Your task to perform on an android device: click on the plus icon at the top right of the screen
Image 0: 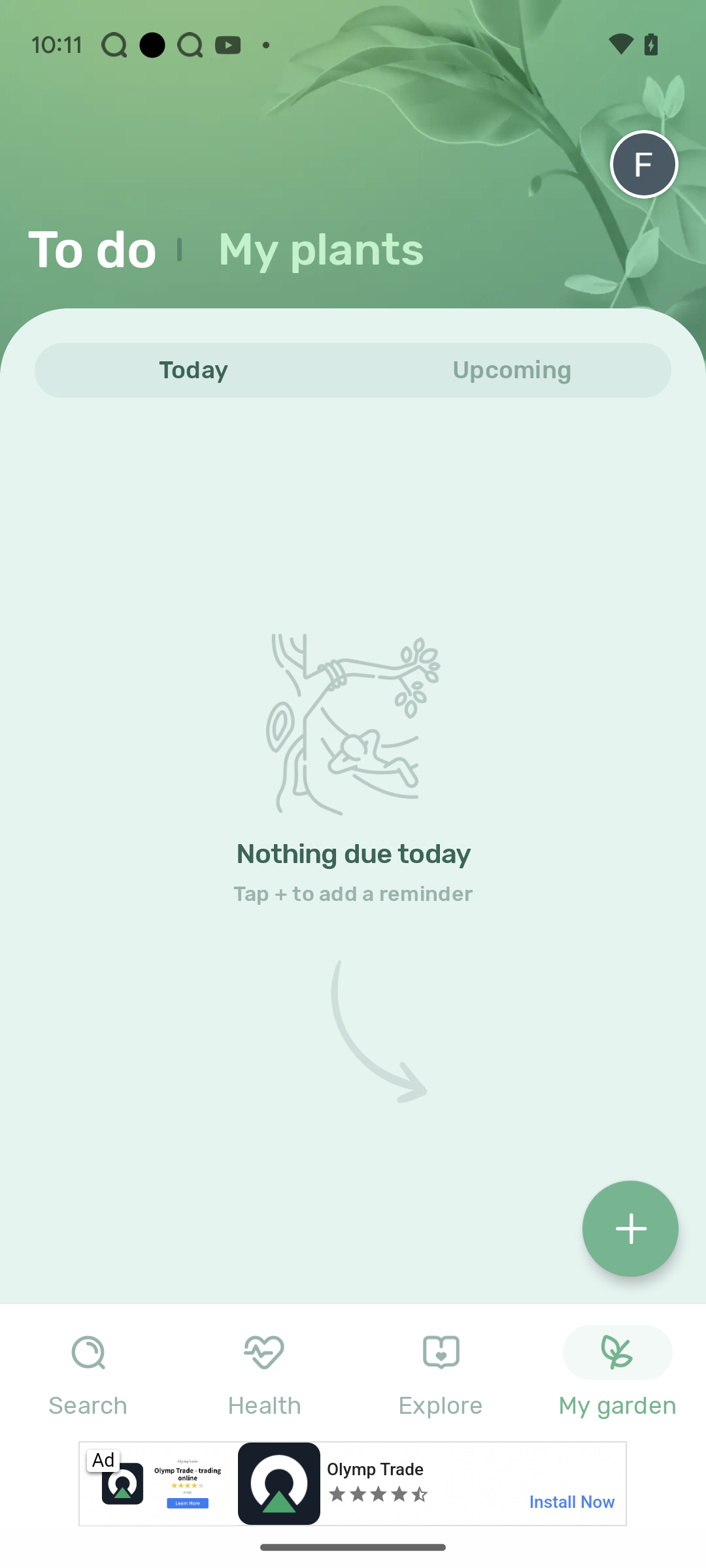
Step 0: click (630, 1228)
Image 1: 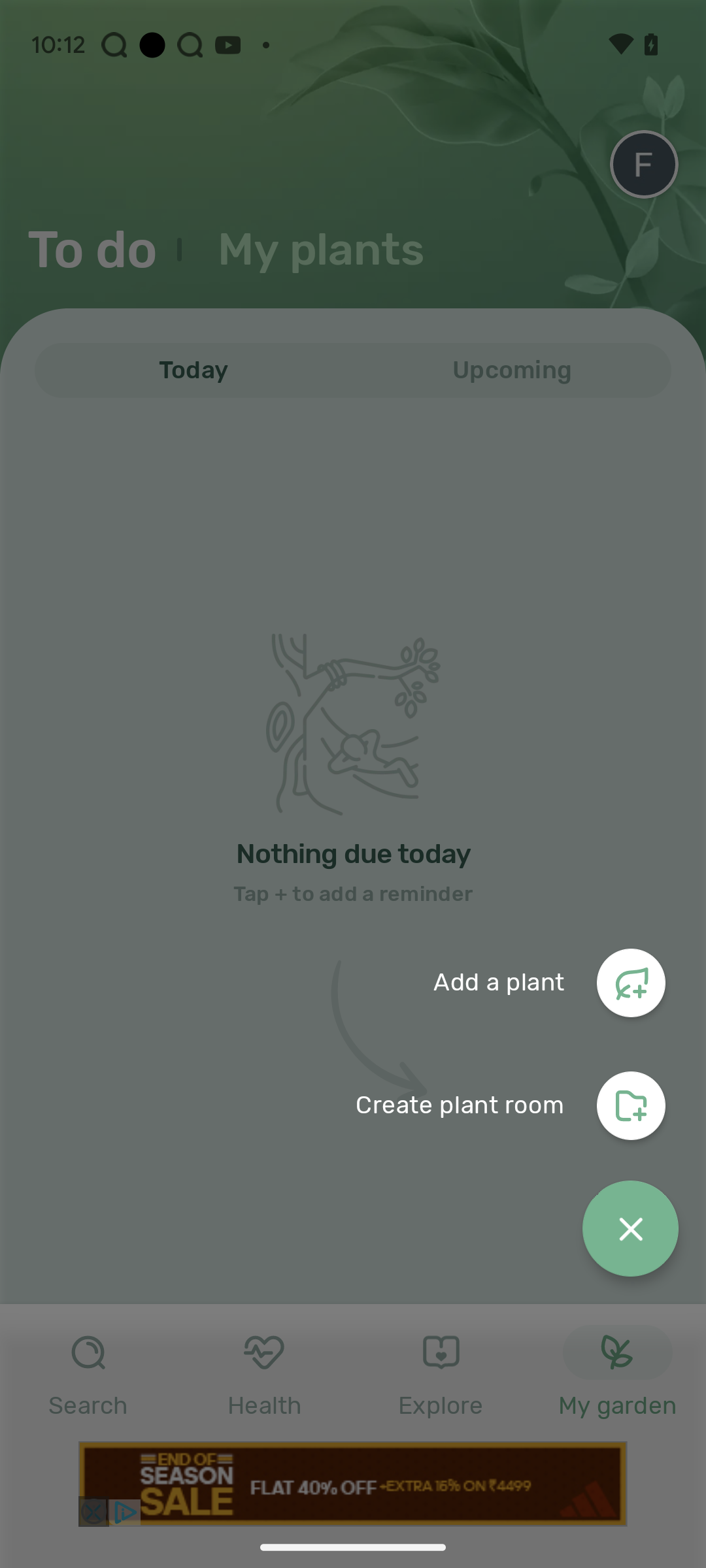
Click on Add a plant tab
Step 1: click (631, 983)
Image 3: 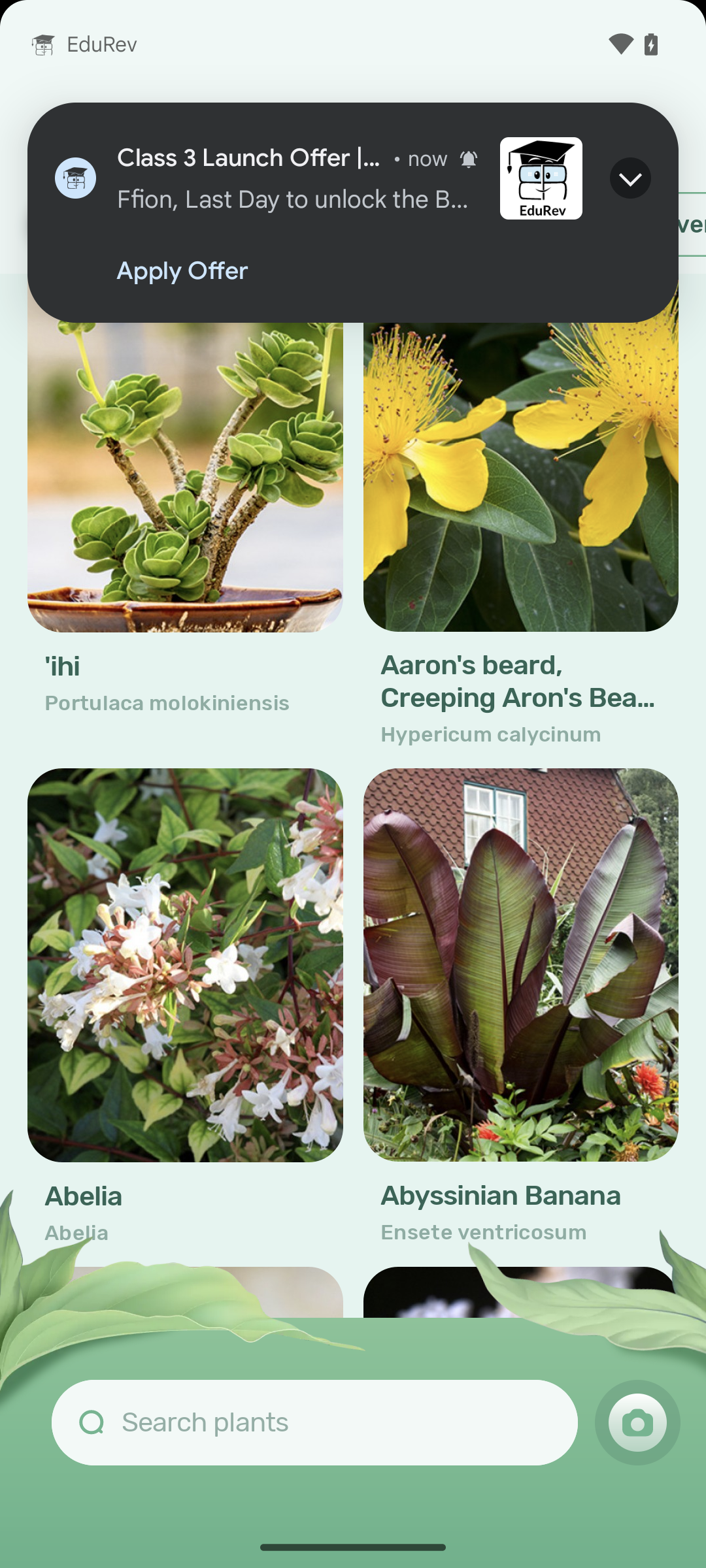
click to add Abelia plant
Step 3: click (185, 964)
Image 4: 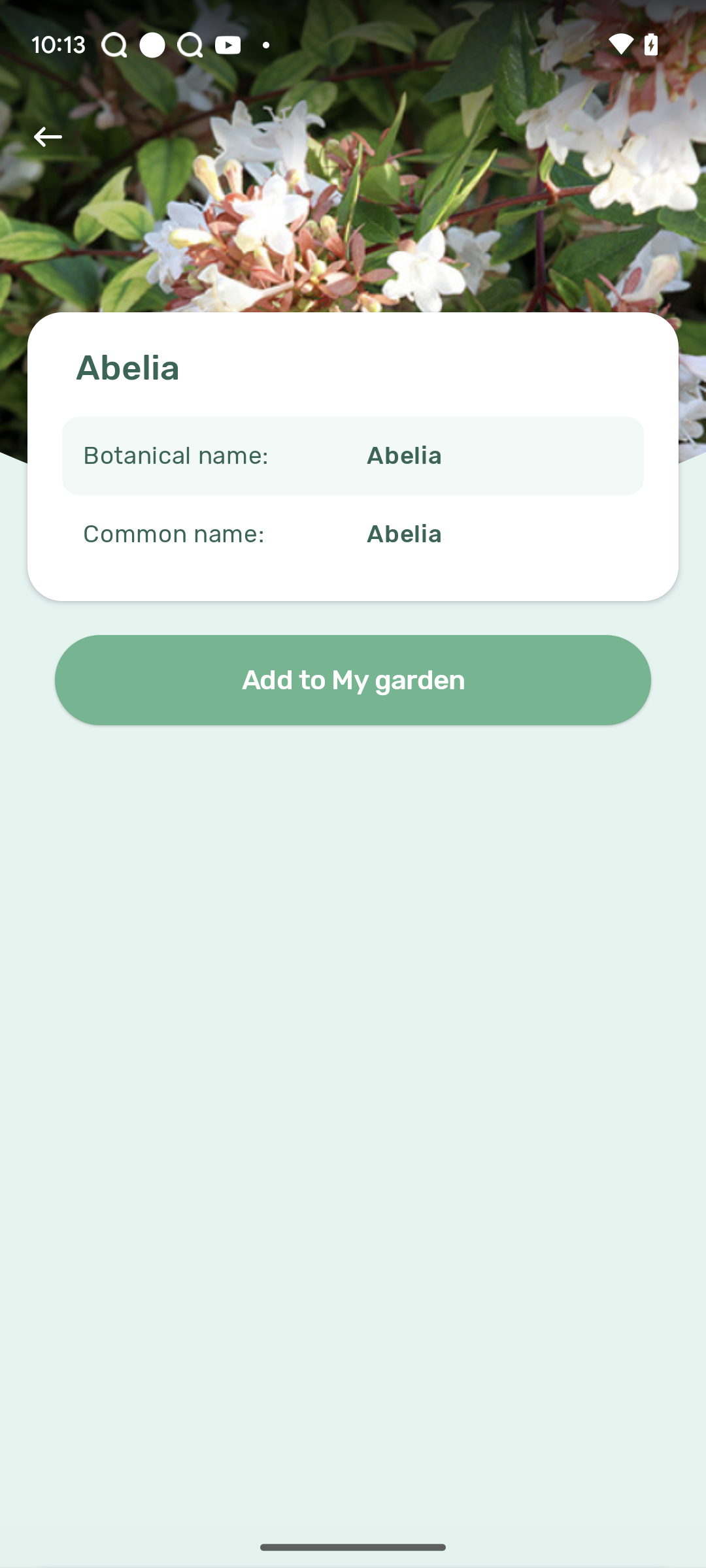
Click on add to my garden
Step 4: click (352, 680)
Image 5: 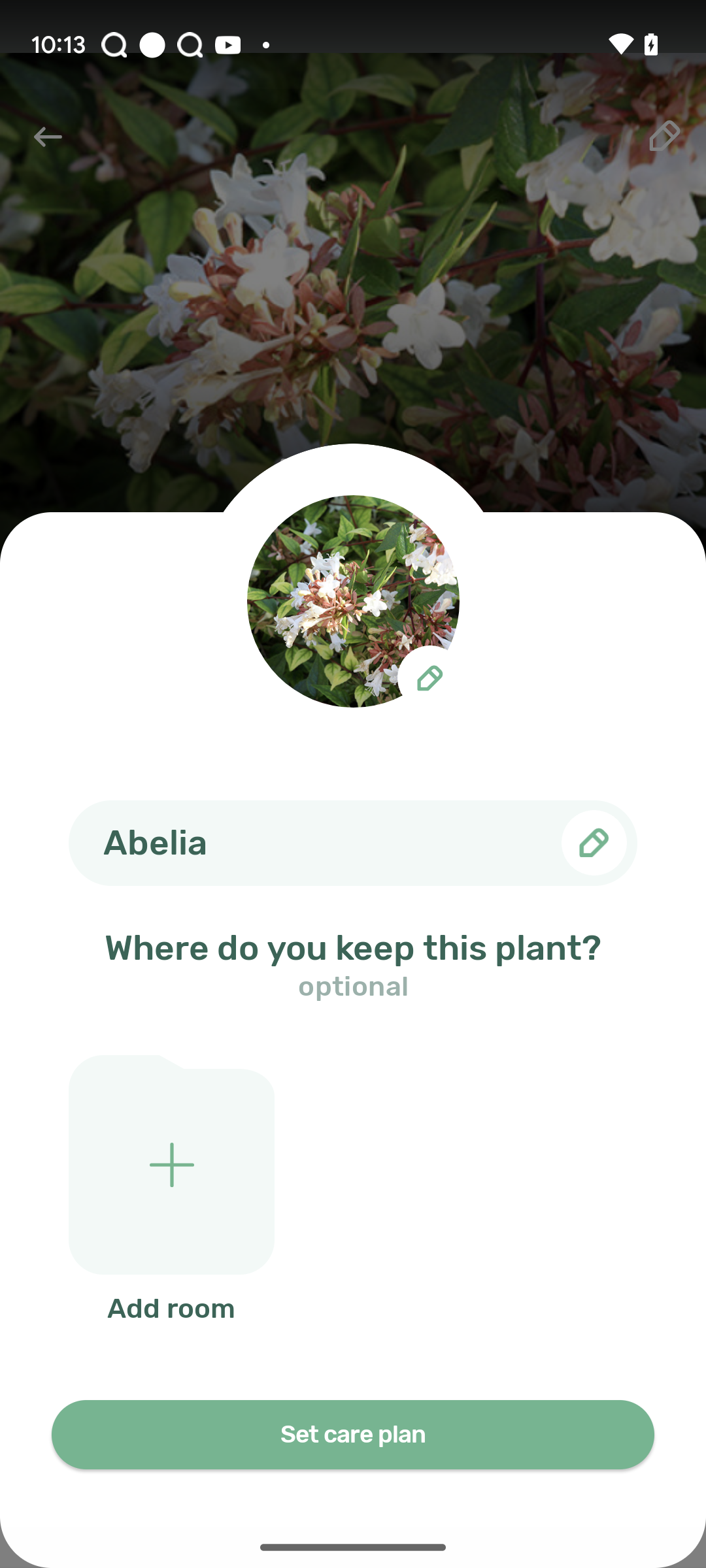
click on set care plan
Step 5: click (353, 1435)
Image 6: 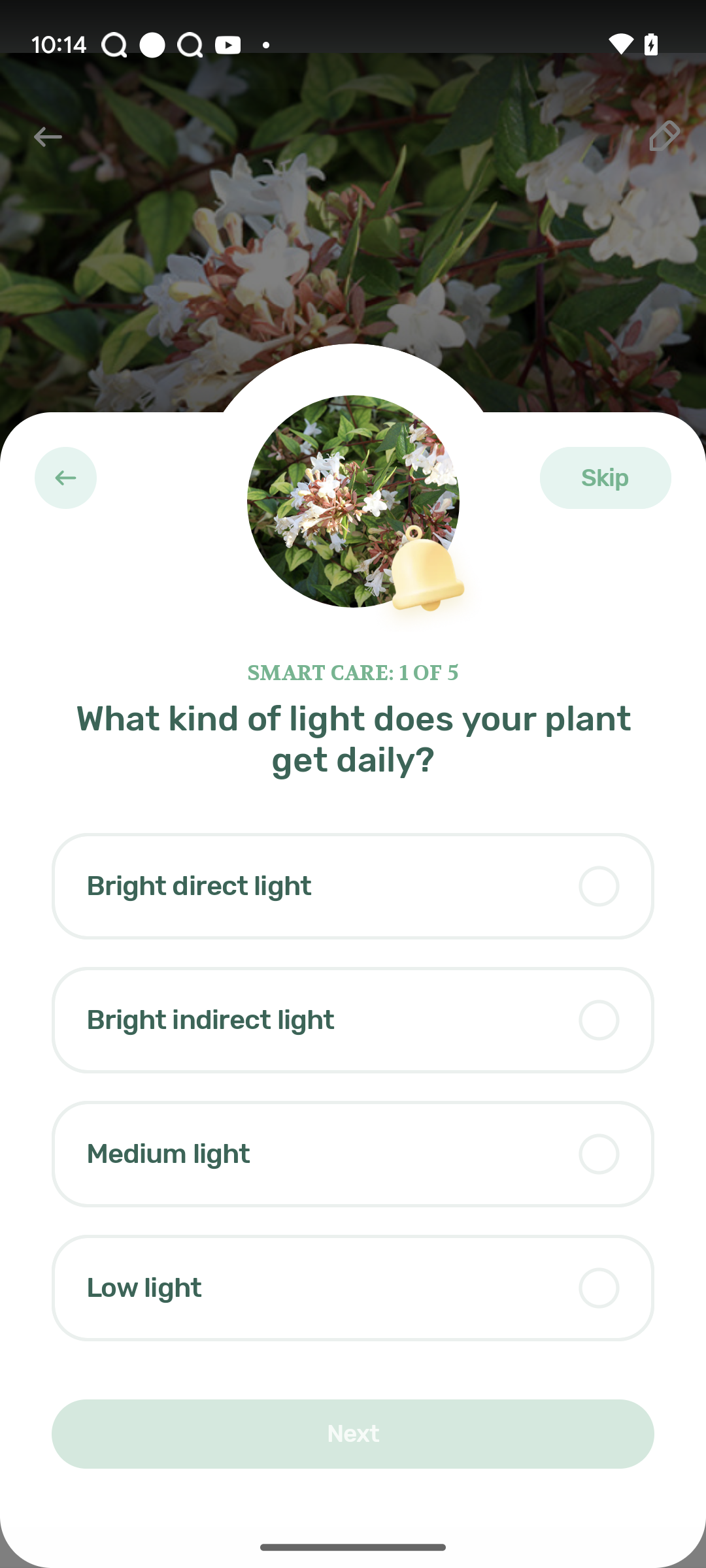
click on set care plan
Step 6: wait
Image 7: 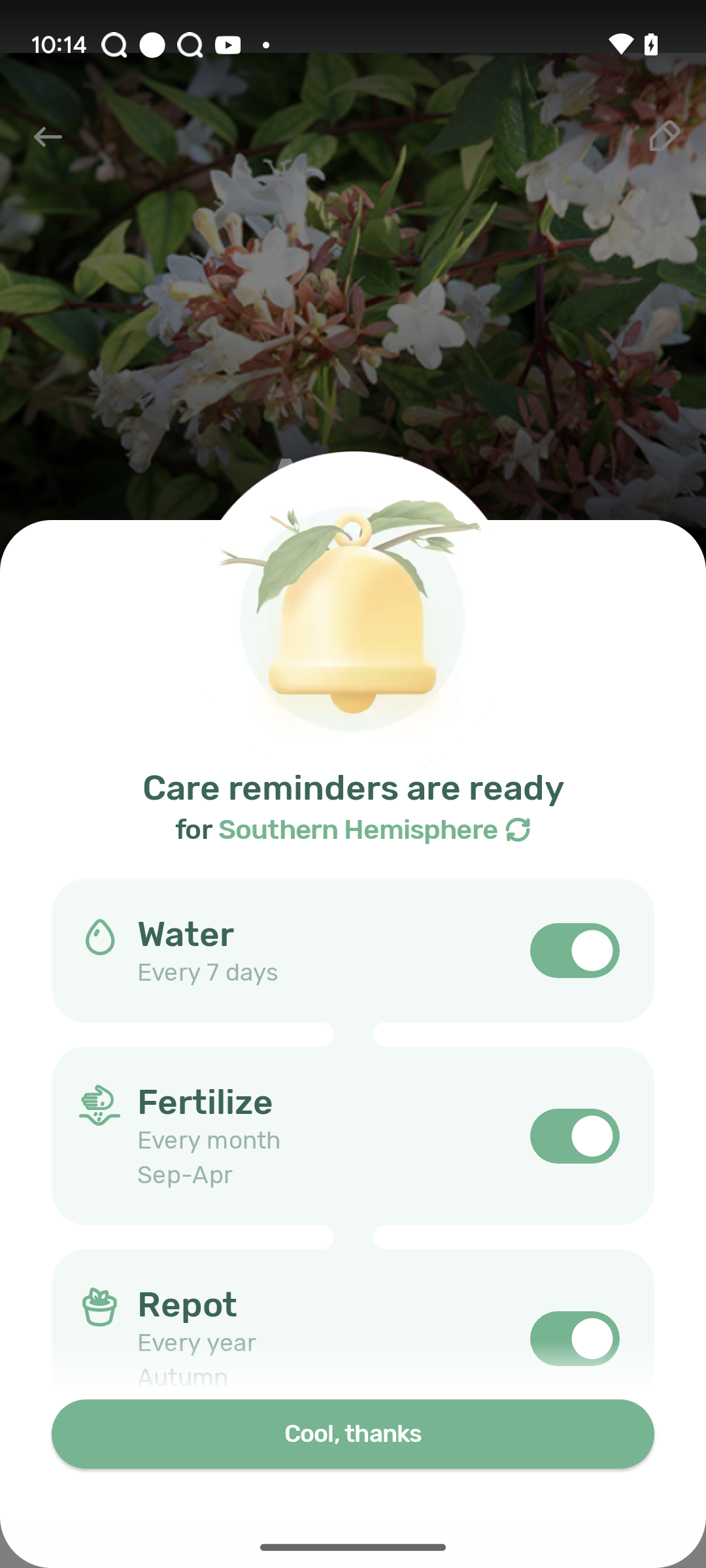
click on cool,thanks button
Step 7: click (353, 1433)